Your task to perform on an android device: I might want to view the Google Maps app with public transit routes for the Clock works from my residence.
Image 0: 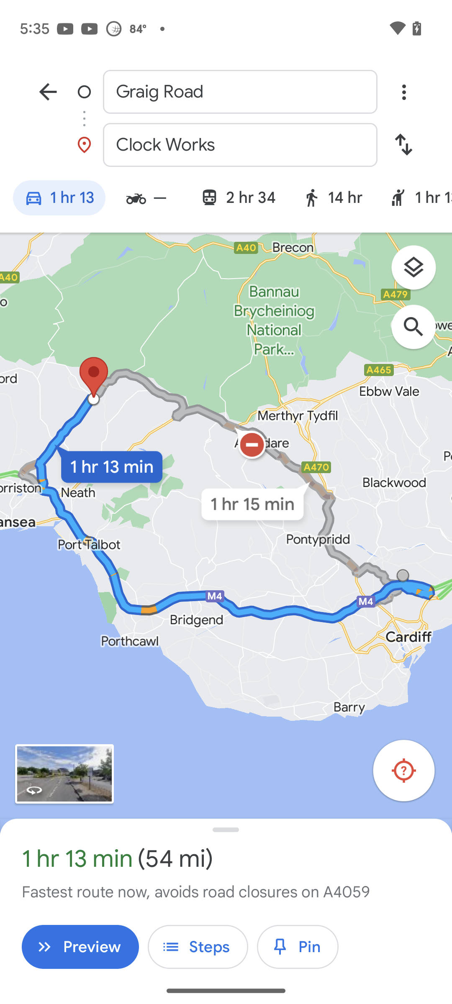
Click on the layers icon
Step 0: click (420, 272)
Image 1: 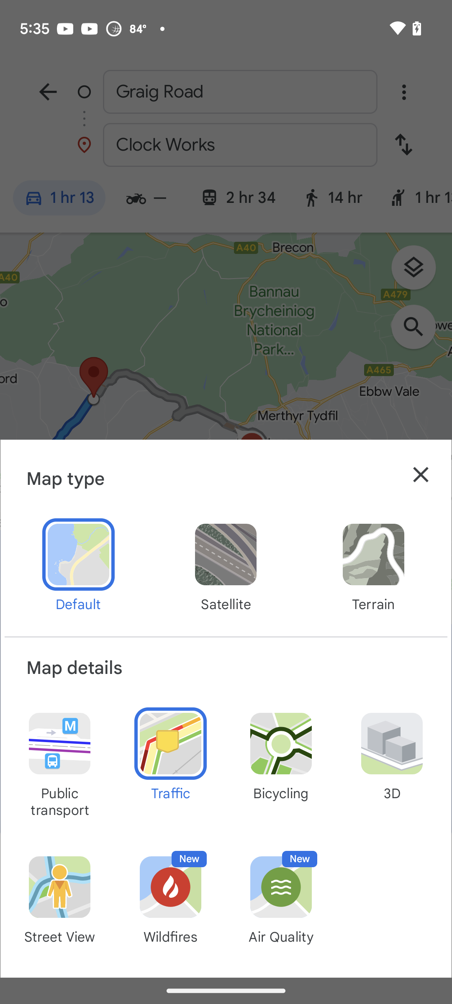
Click on the public transport option
Step 1: click (59, 764)
Image 2: 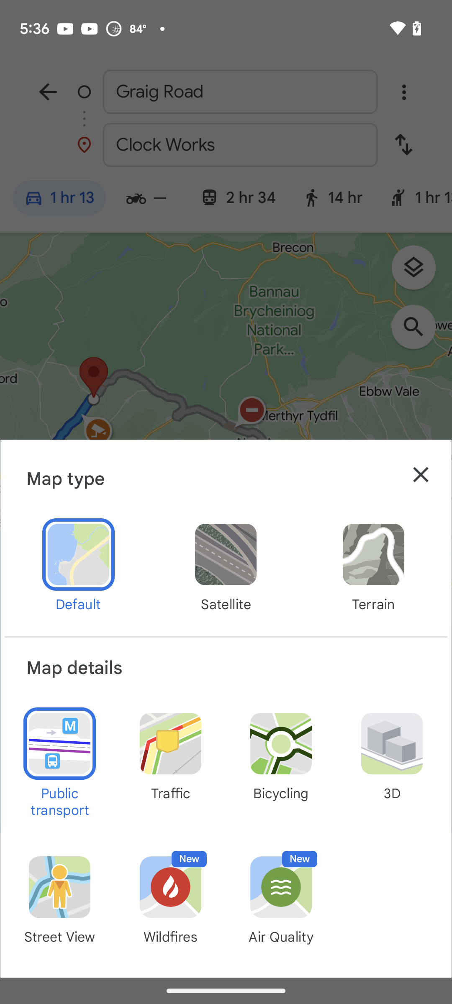
Click on the cross button
Step 2: click (421, 474)